Your task to perform on an android device: I want to check out the review of the Kindle 7th generation if that would be a good choice for my mom to read her favorite book "The Kite Runner".
Image 0: 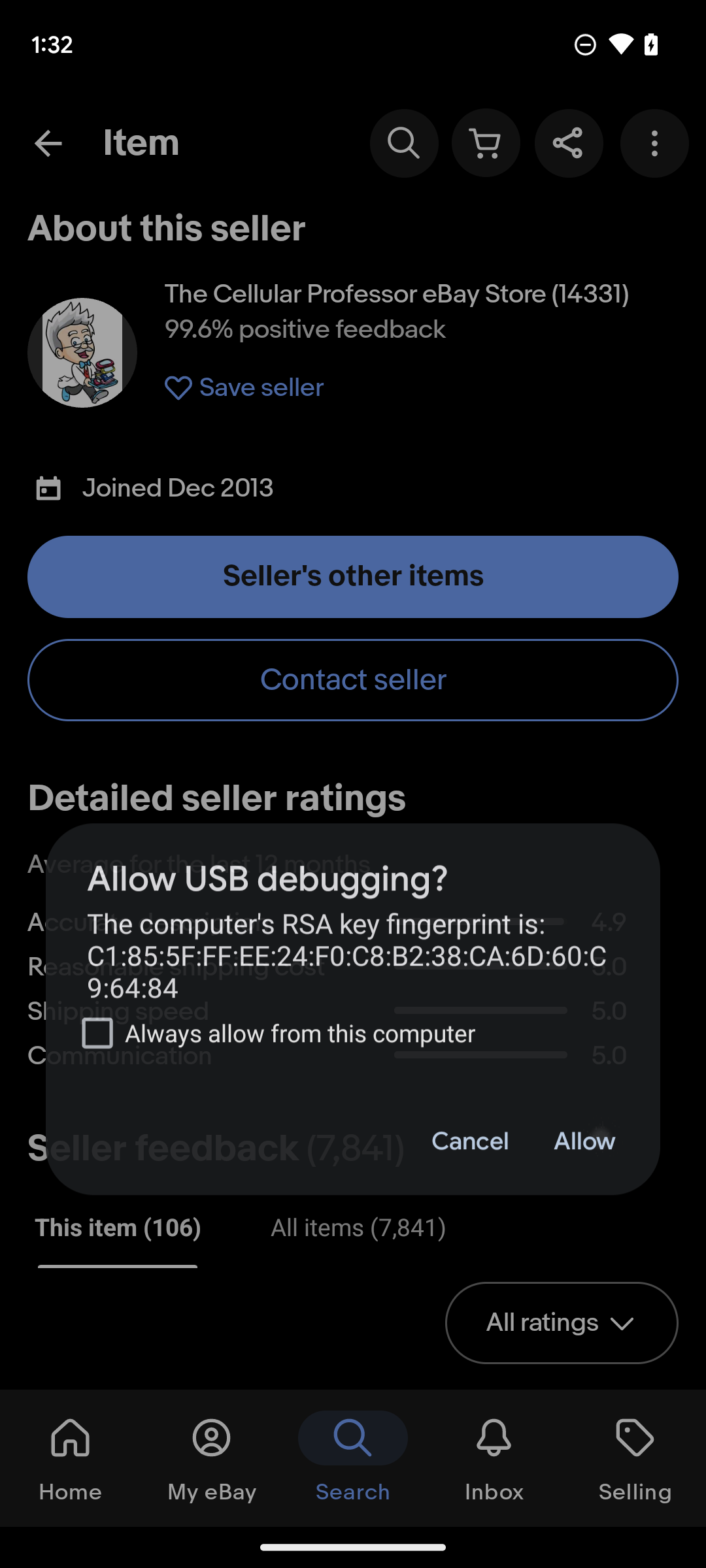
Step 0: wait
Image 1: 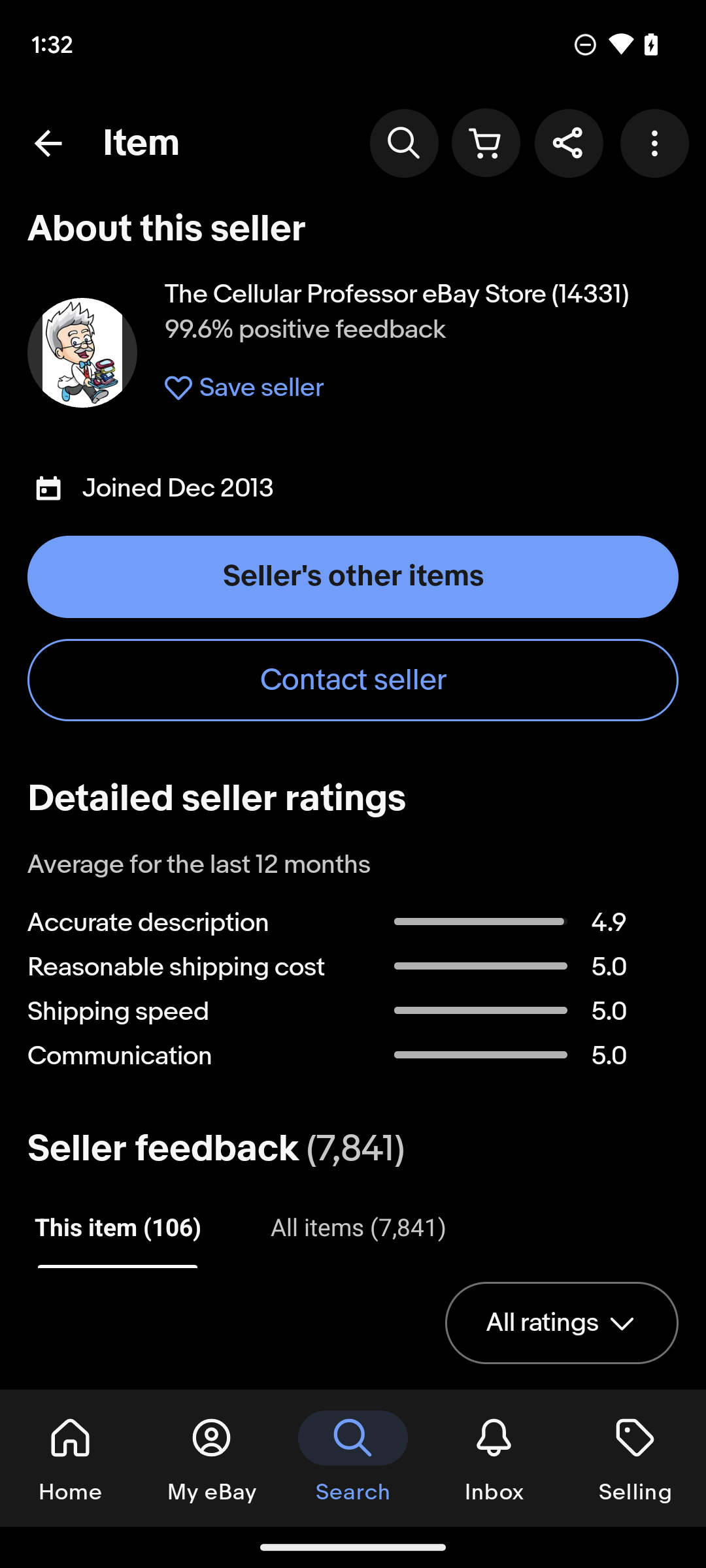
Swipe up to go to the reviews section of the Kindle 7th generation.
Step 1: scroll down